Your task to perform on an android device: Search for Oppo f23 and report the first searched result in the Listing Practises category. Choose the Avoiding eBay Fees reason and Catalog Sales as detailed reasons.
Image 0: 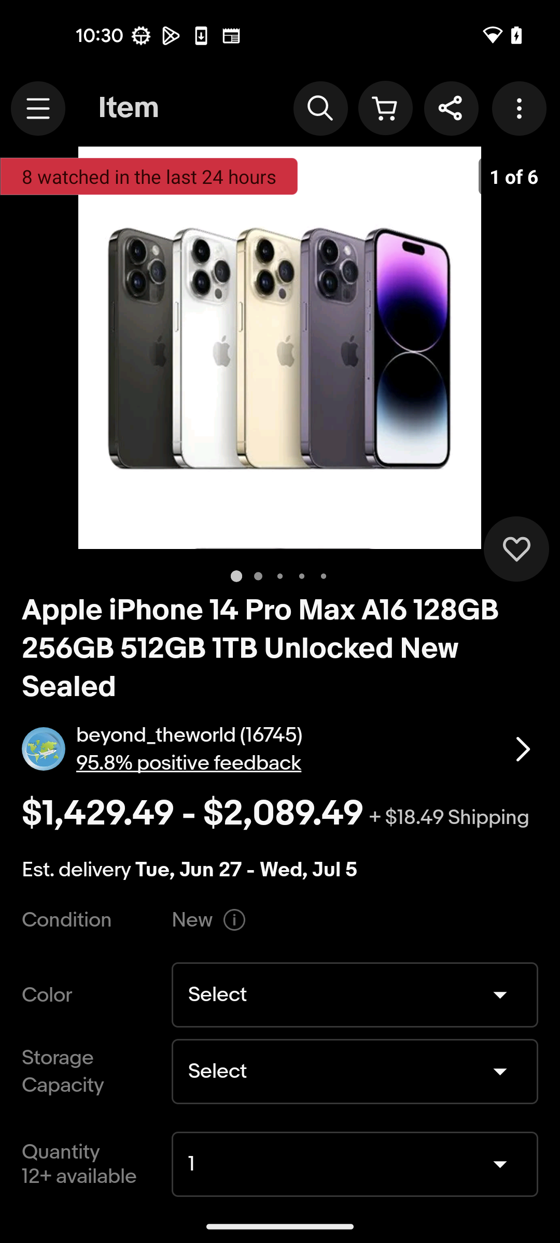
Go back to the previous screen
Step 0: press back button
Image 1: 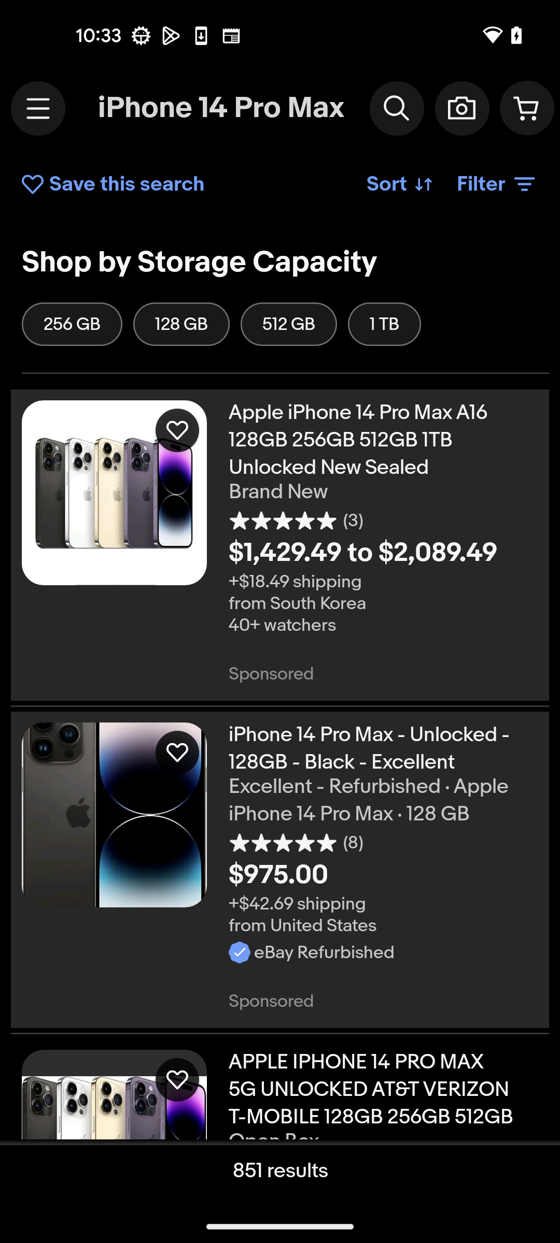
Click on Search bar at the top of the screen
Step 1: click (221, 108)
Image 2: 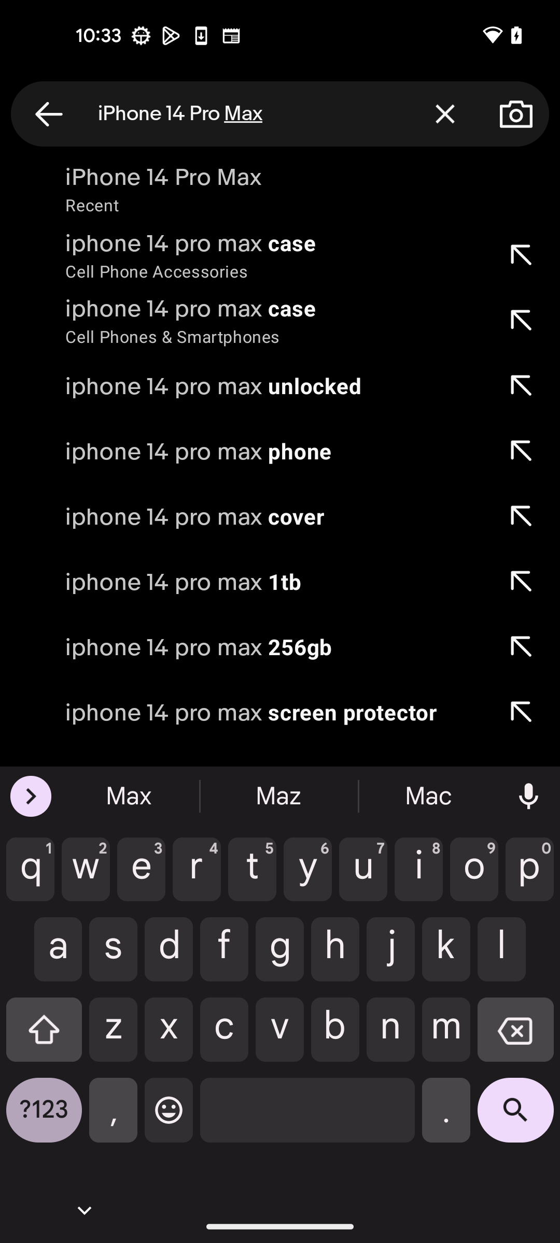
Clear the search bar
Step 2: click (445, 113)
Image 3: 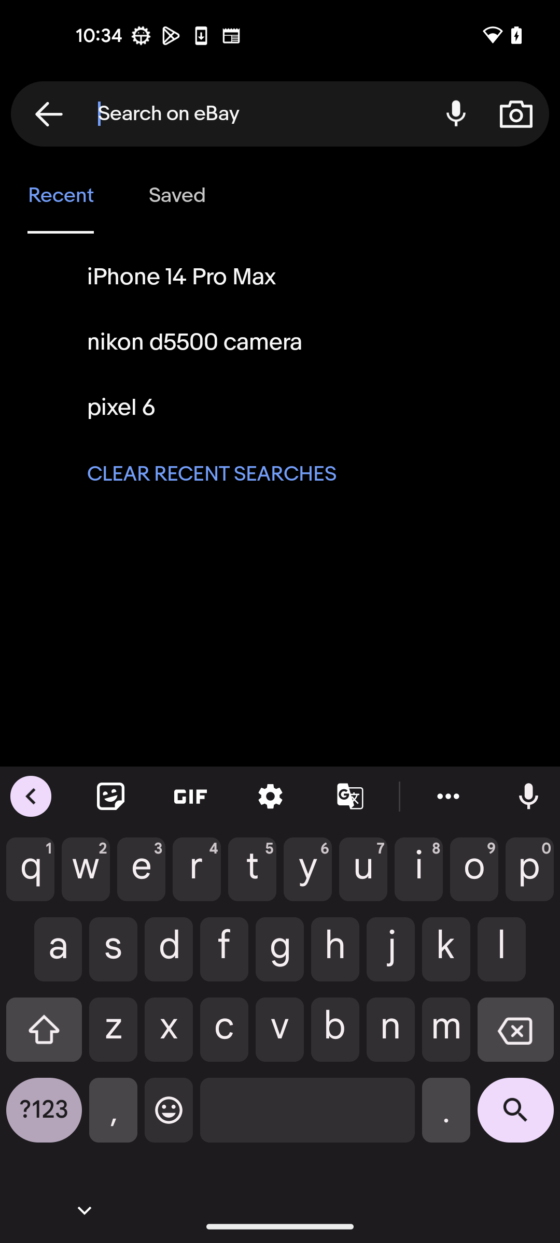
Search for Oppo f23
Step 3: type "Oppo f23"
Image 4: 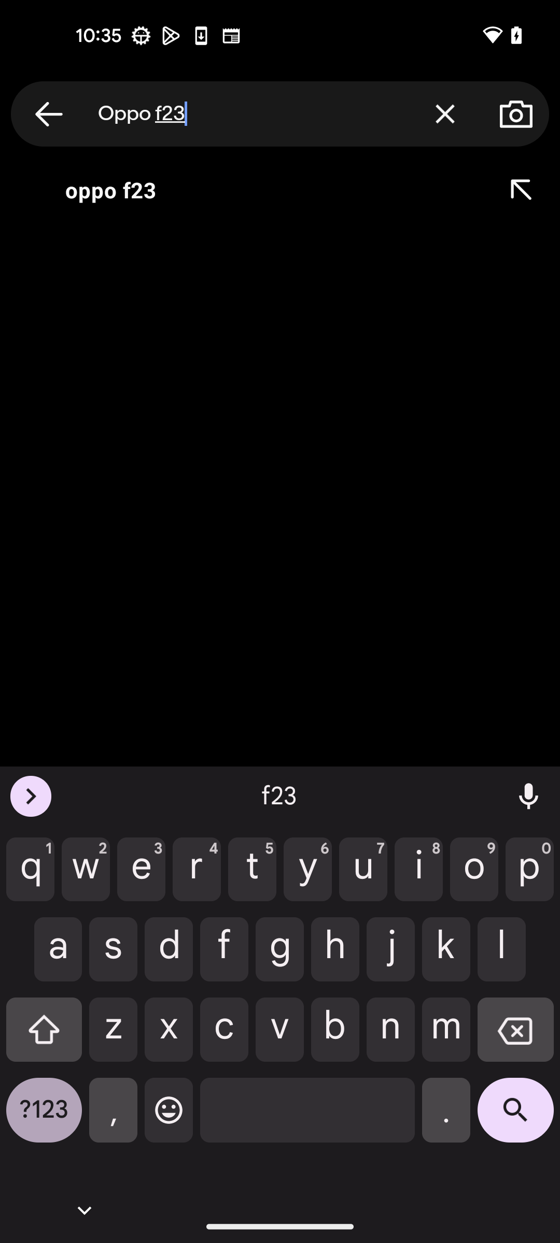
Click on search icon
Step 4: click (515, 1118)
Image 5: 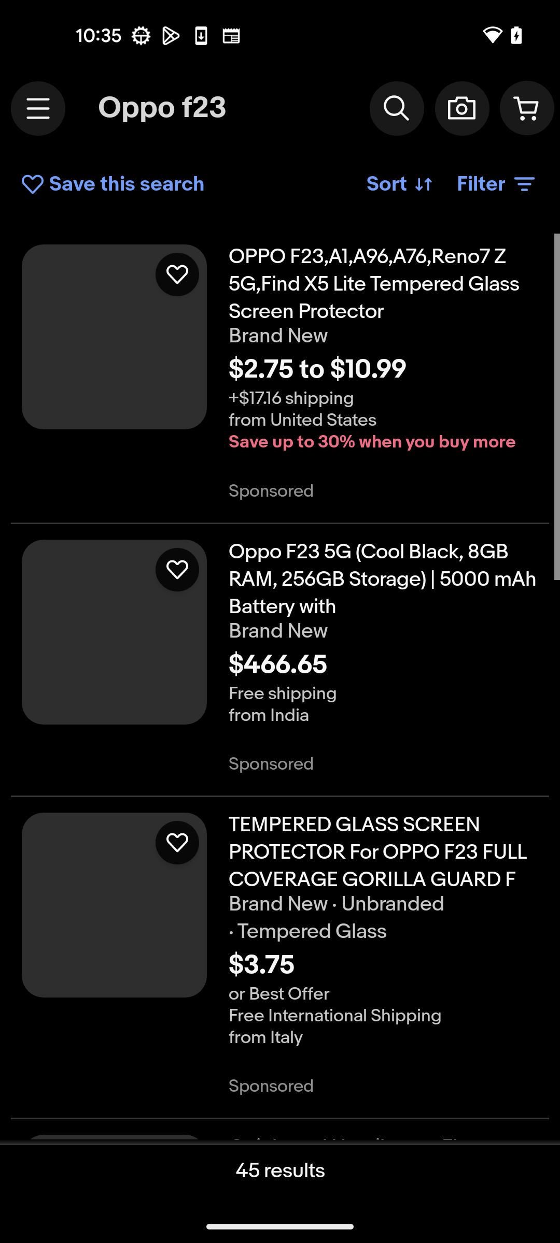
Click on First search result
Step 5: click (383, 284)
Image 6: 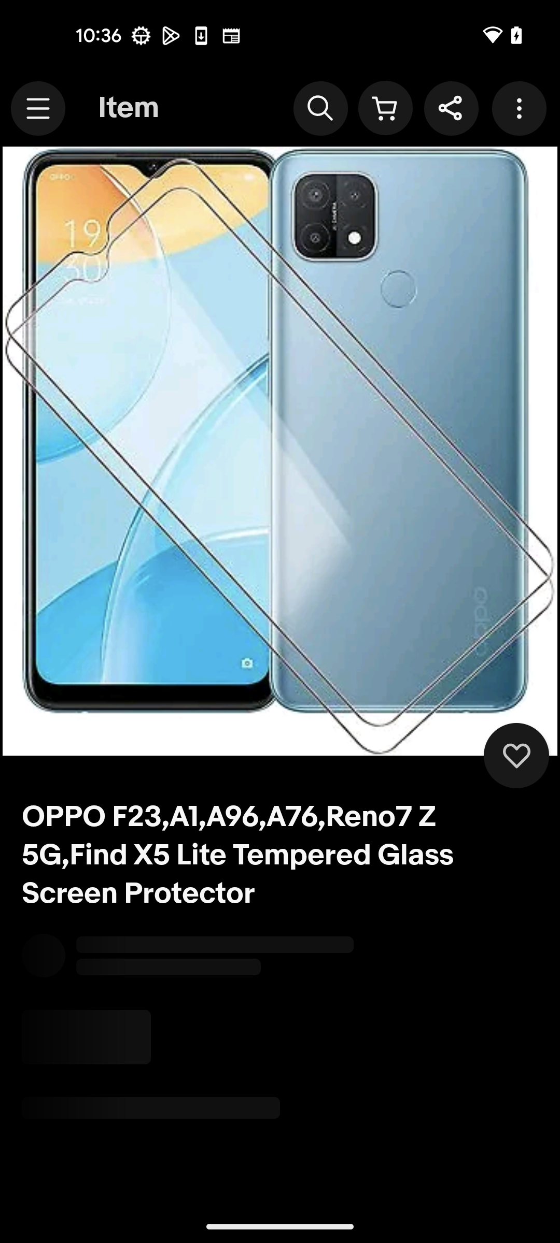
Click on three dots at the top right corner
Step 6: click (522, 108)
Image 7: 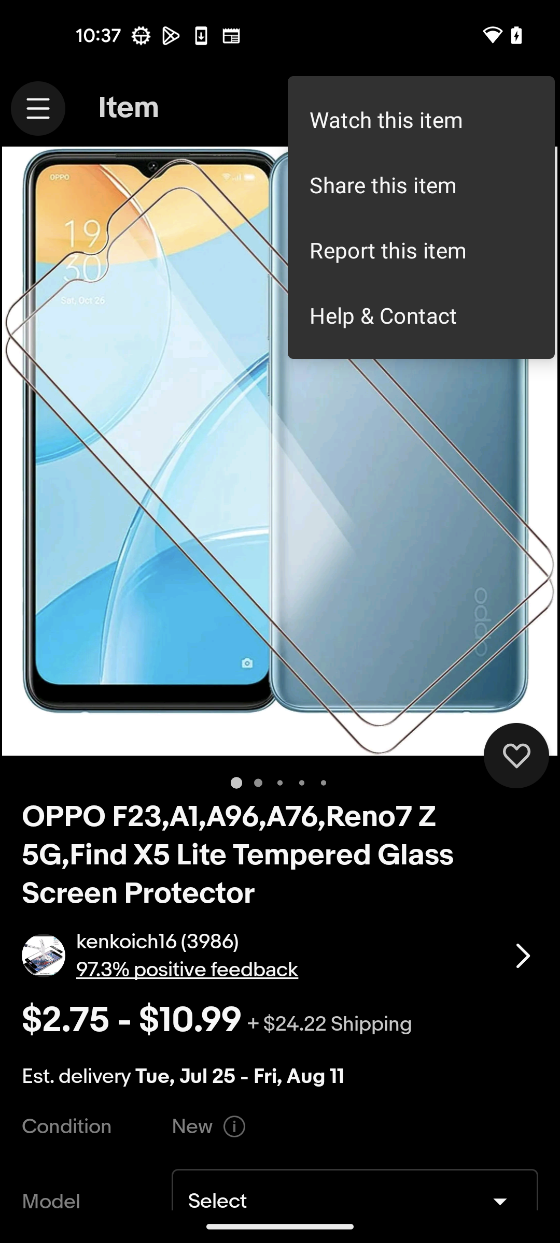
Click on Report this item option
Step 7: click (421, 250)
Image 8: 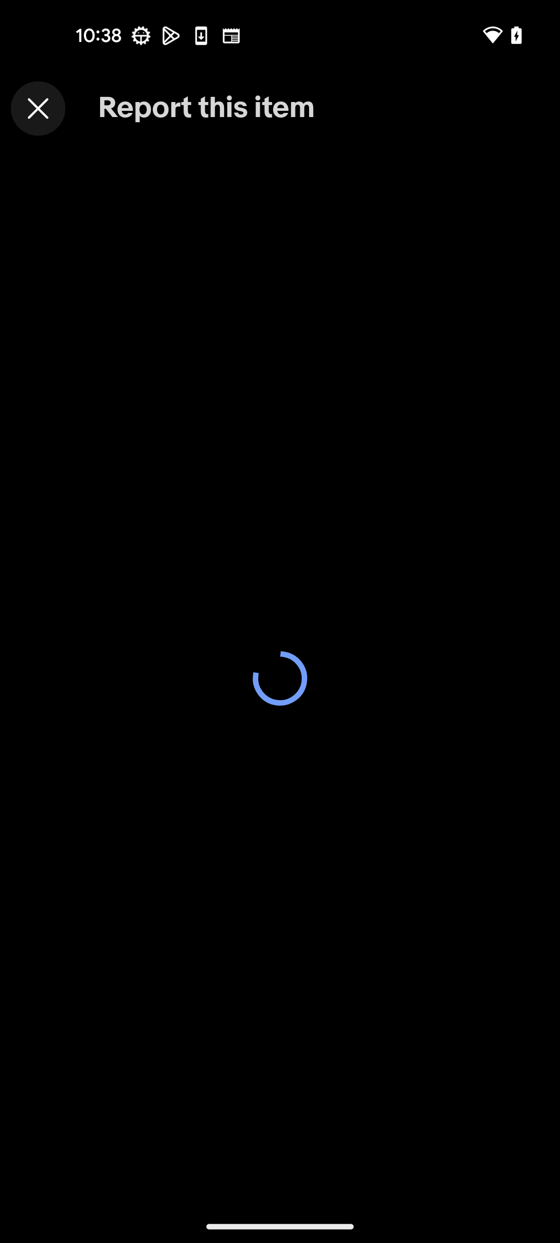
Click on Report this item option
Step 8: wait
Image 9: 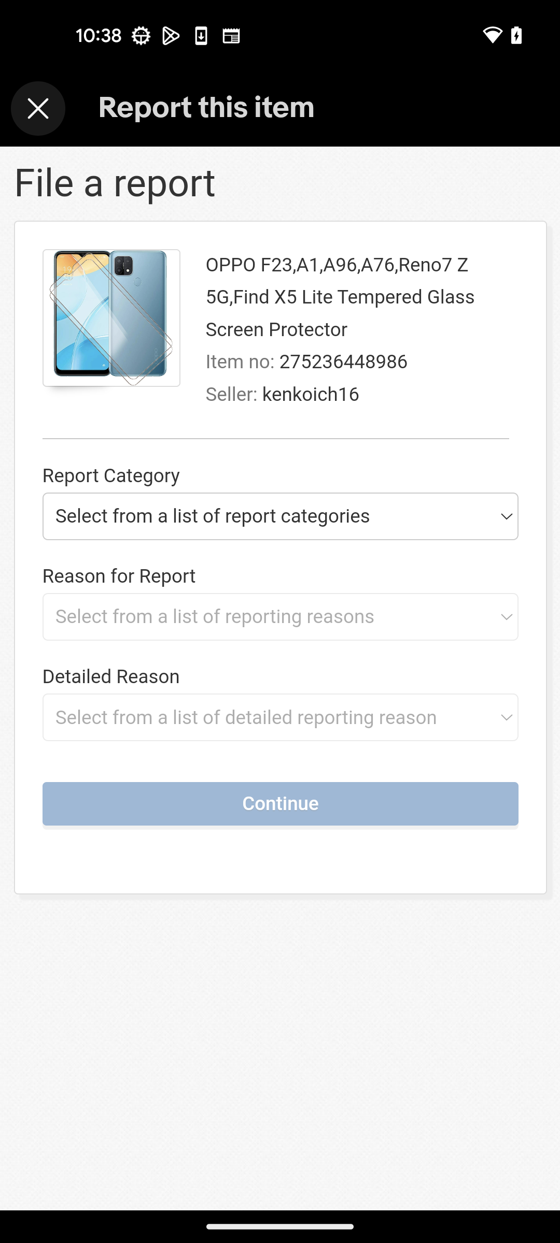
click on report categories section
Step 9: click (279, 516)
Image 10: 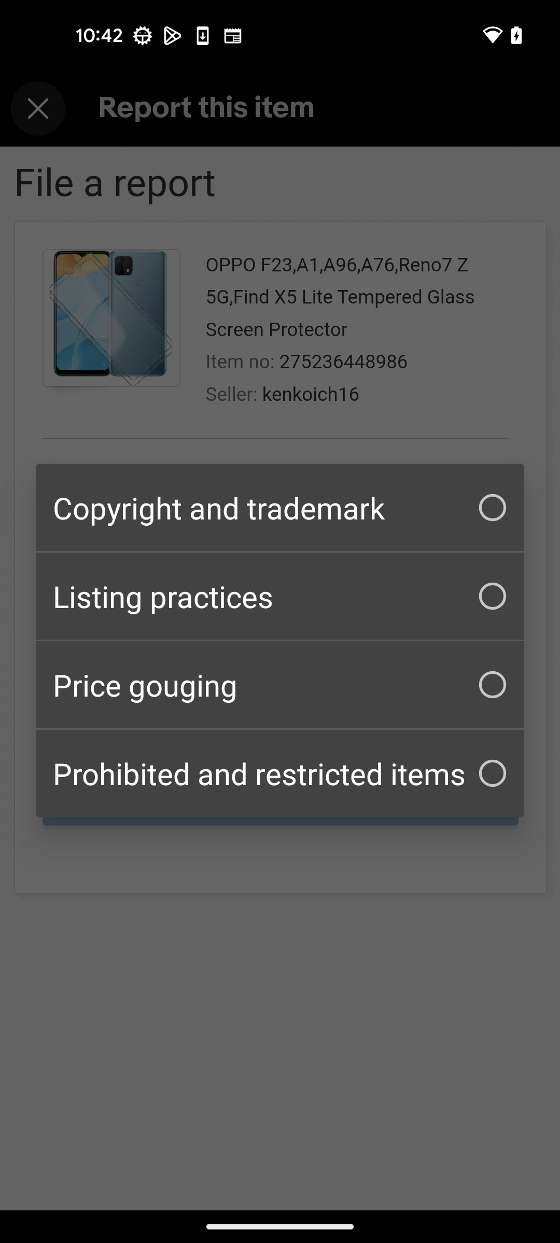
Select Listing practices option
Step 10: click (280, 596)
Image 11: 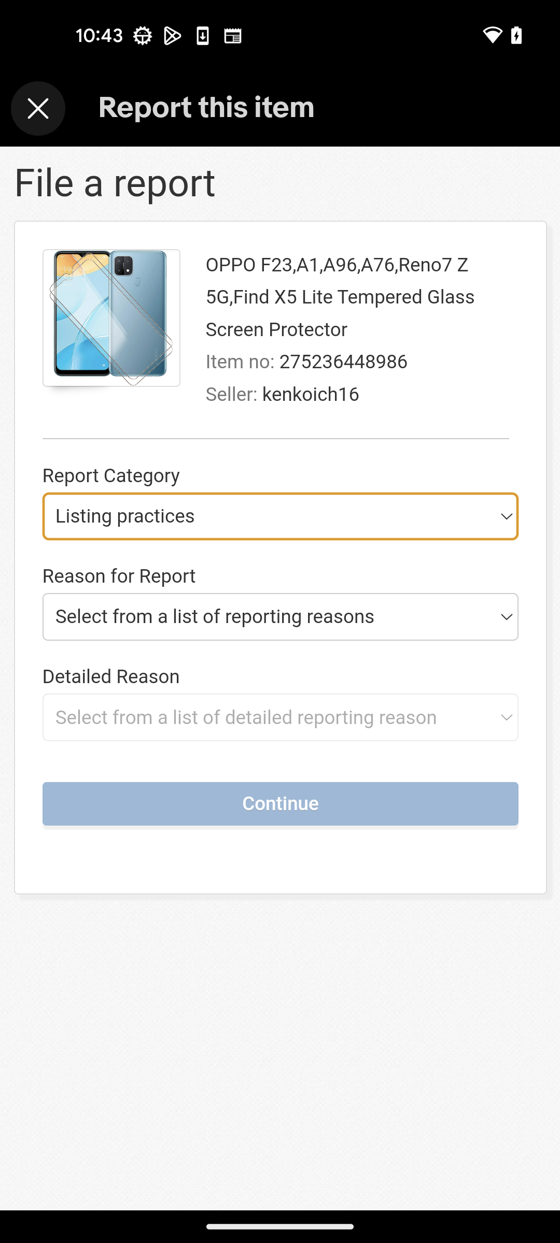
Click on reporting reasons section
Step 11: click (279, 616)
Image 12: 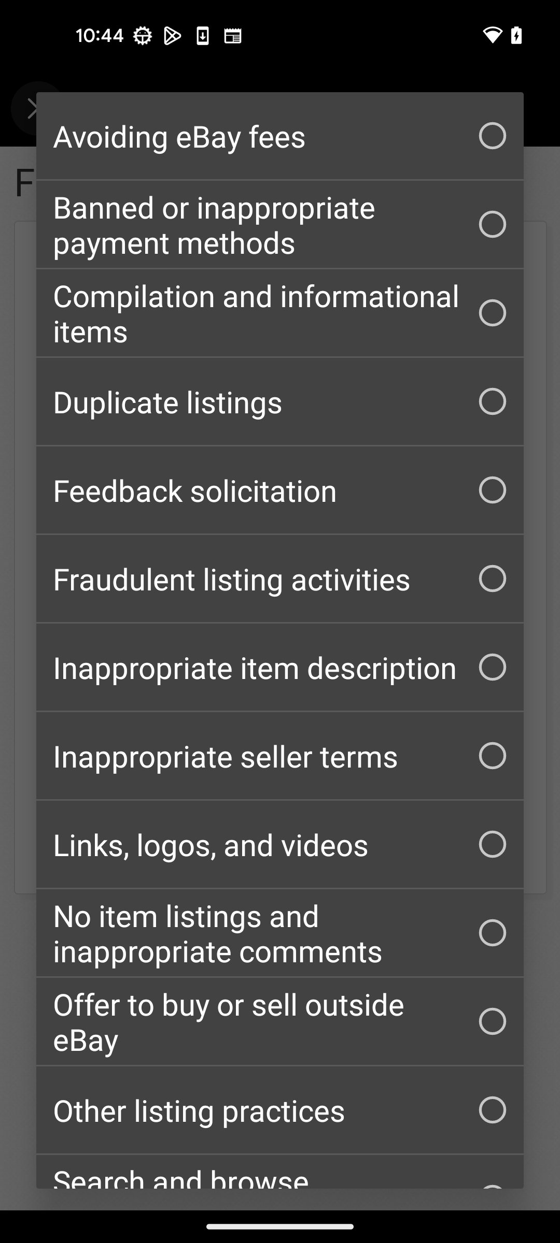
Select Avoiding eBay fees option
Step 12: click (280, 135)
Image 13: 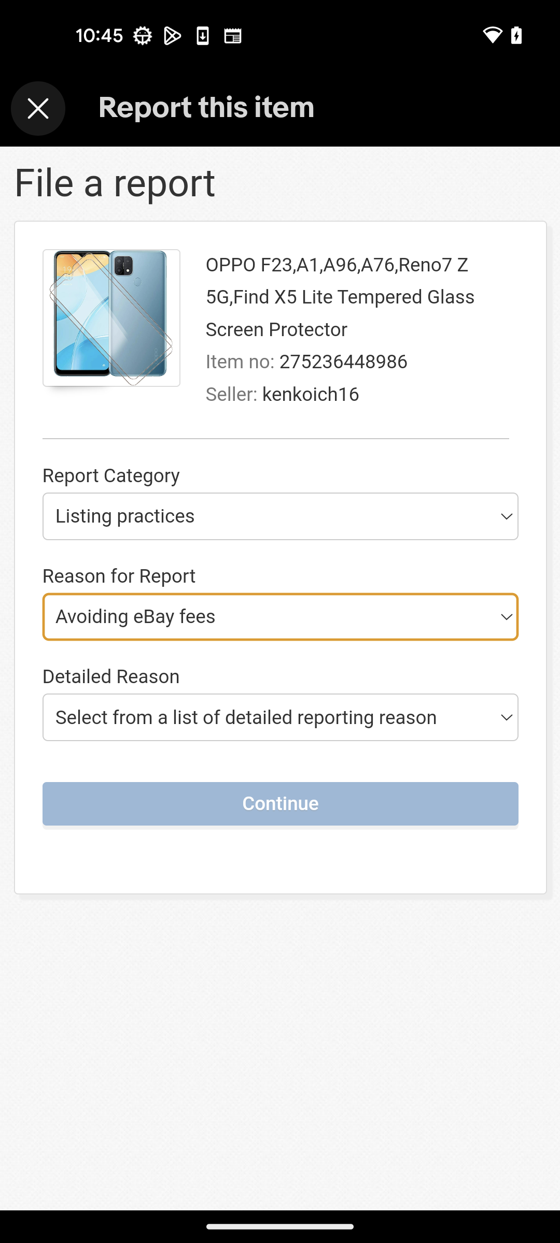
Click on detailed reporting reason section
Step 13: click (279, 717)
Image 14: 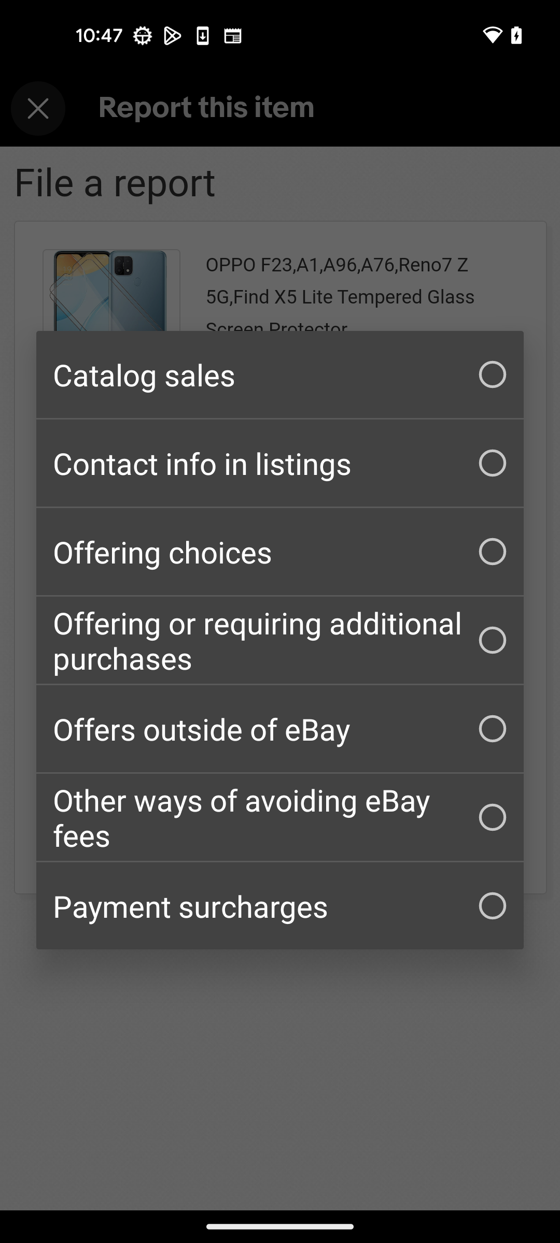
Select Catalog sales option
Step 14: click (280, 374)
Image 16: 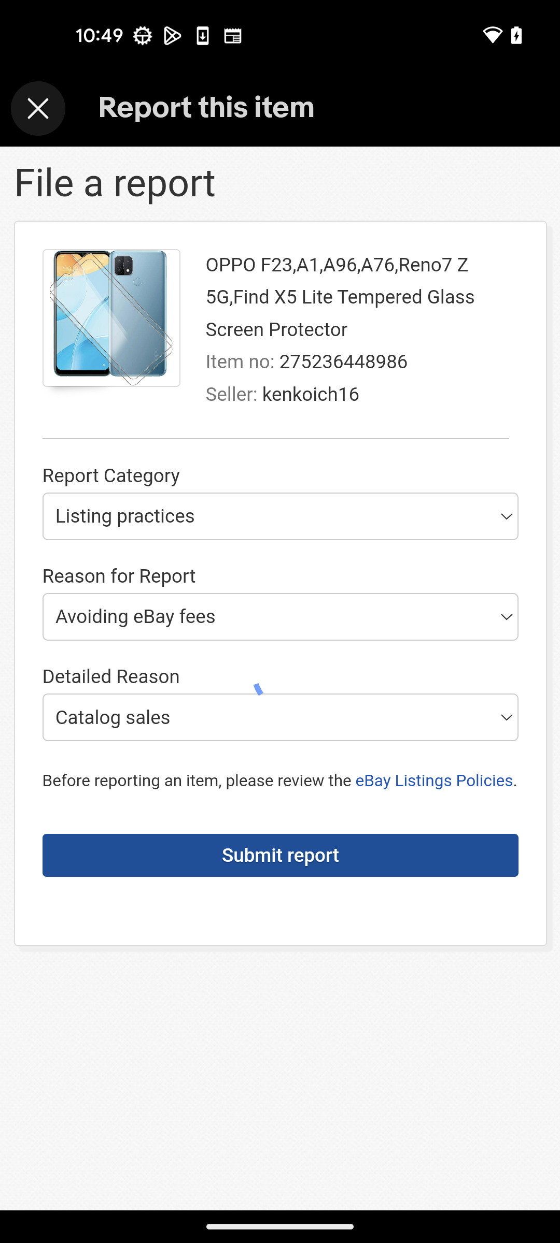
Click on Submit report at the bottom of the screen
Step 16: wait